Your task to perform on an android device: In the GetBy app, search for bus or tram schedules from Rome to Florence with a departure date of November 15, 2023 and a return date of November 20, 2023.
Image 0: 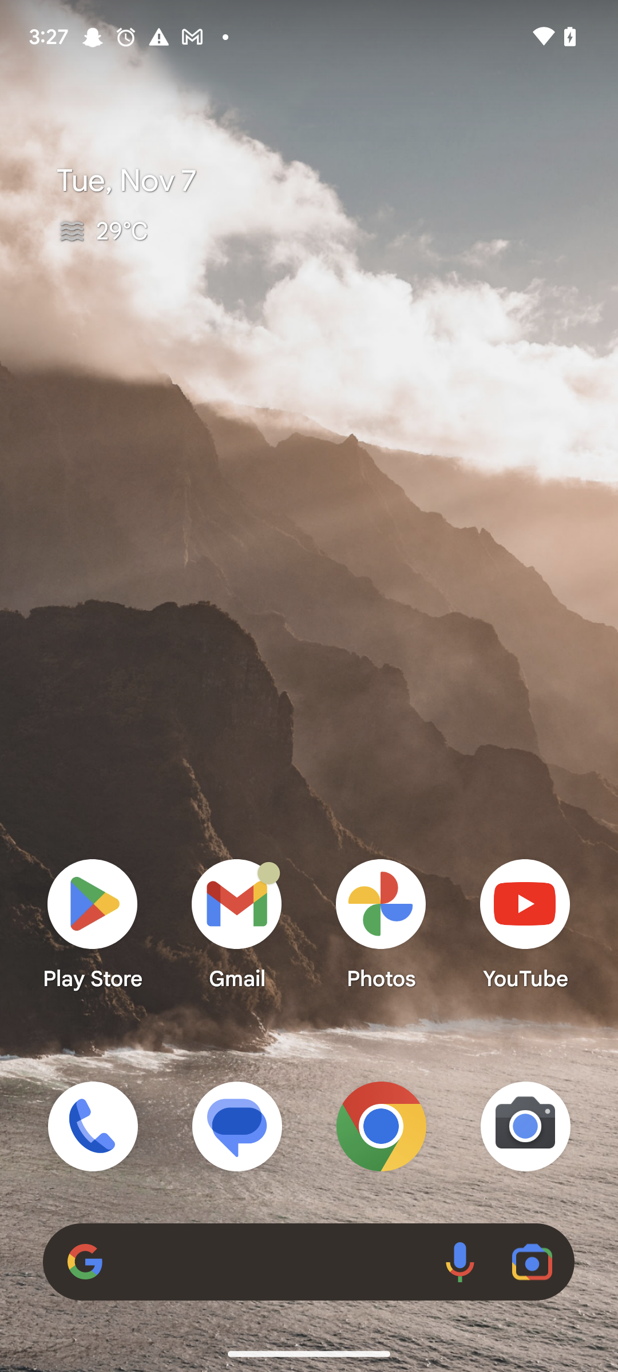
Open the GetBy app
Step 0: open app "GetBy"
Image 1: 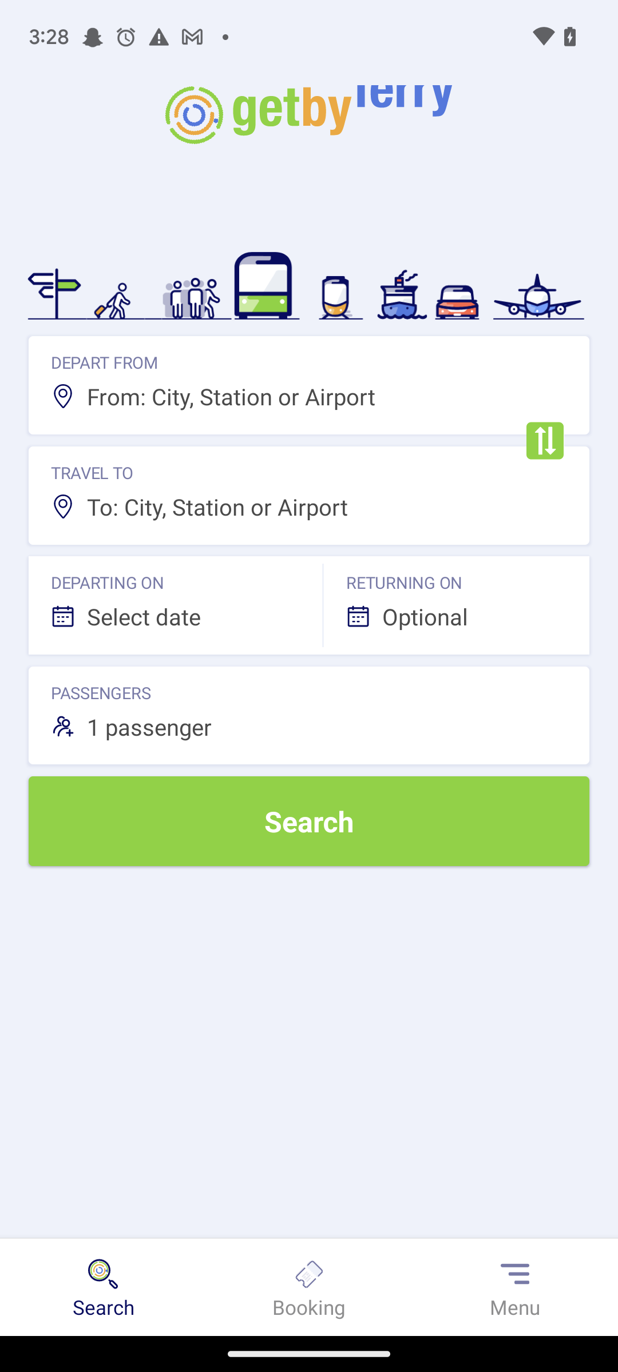
Click on the depart from text box
Step 1: click (231, 396)
Image 2: 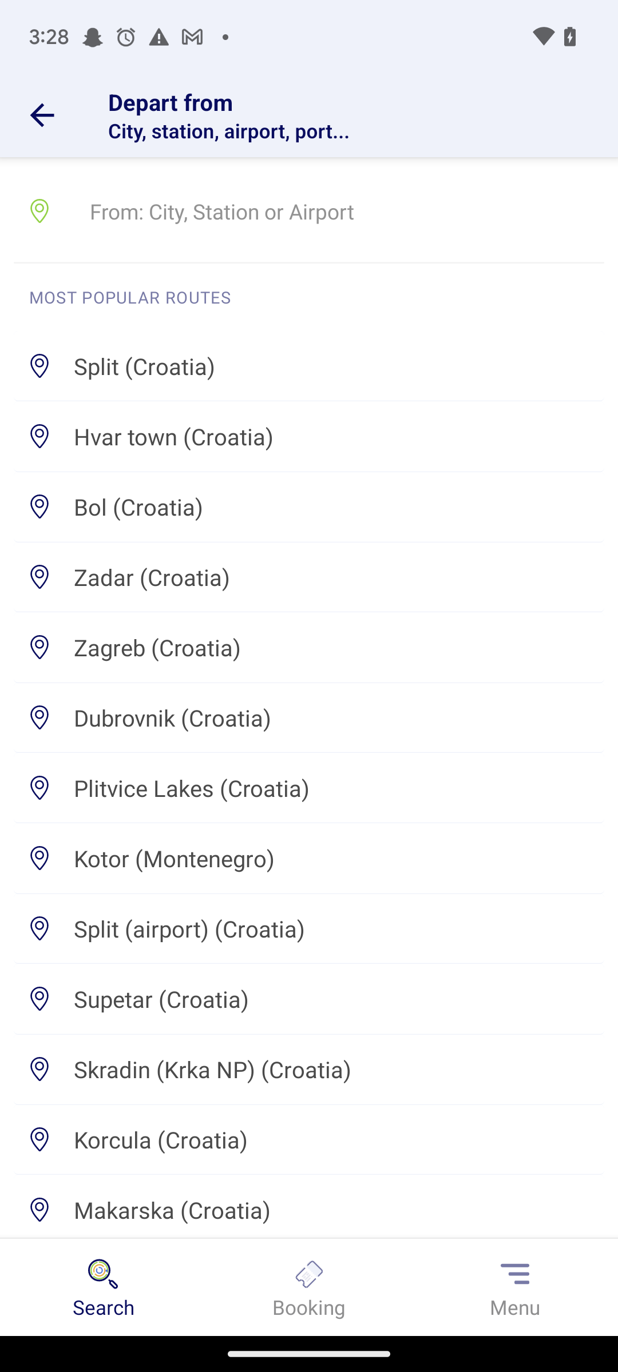
Click on the "from" text box
Step 2: click (339, 211)
Image 3: 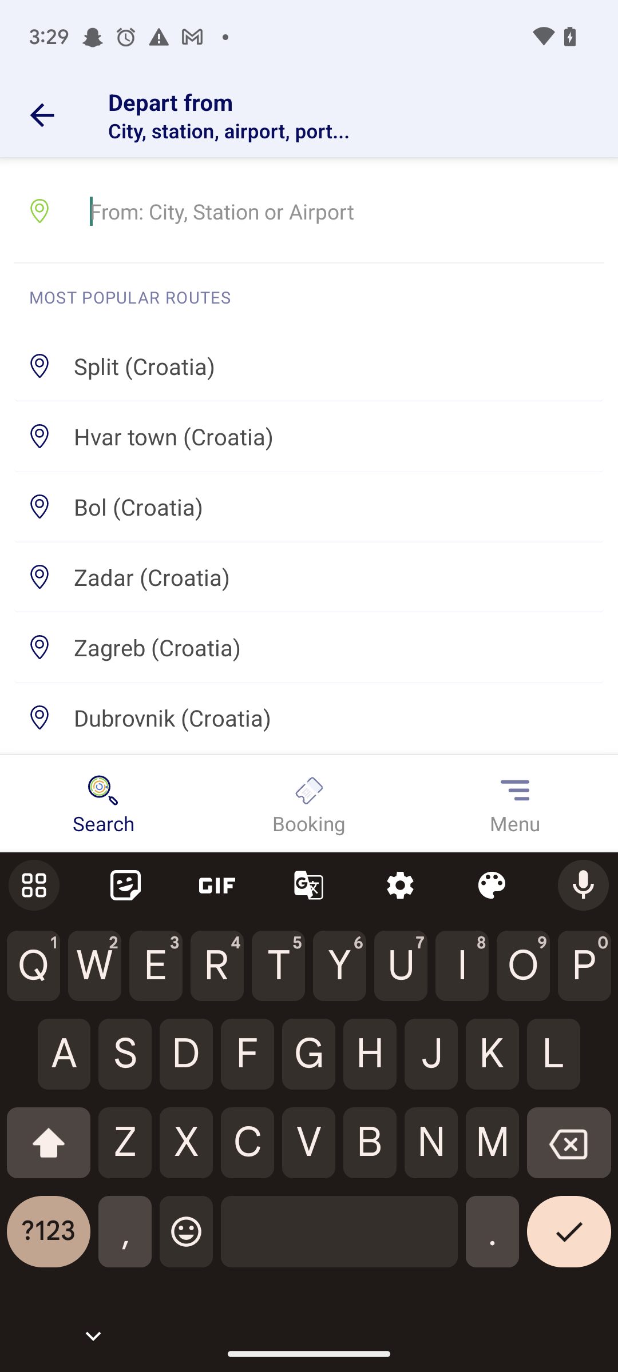
Search for Rome
Step 3: type "Rome"
Image 4: 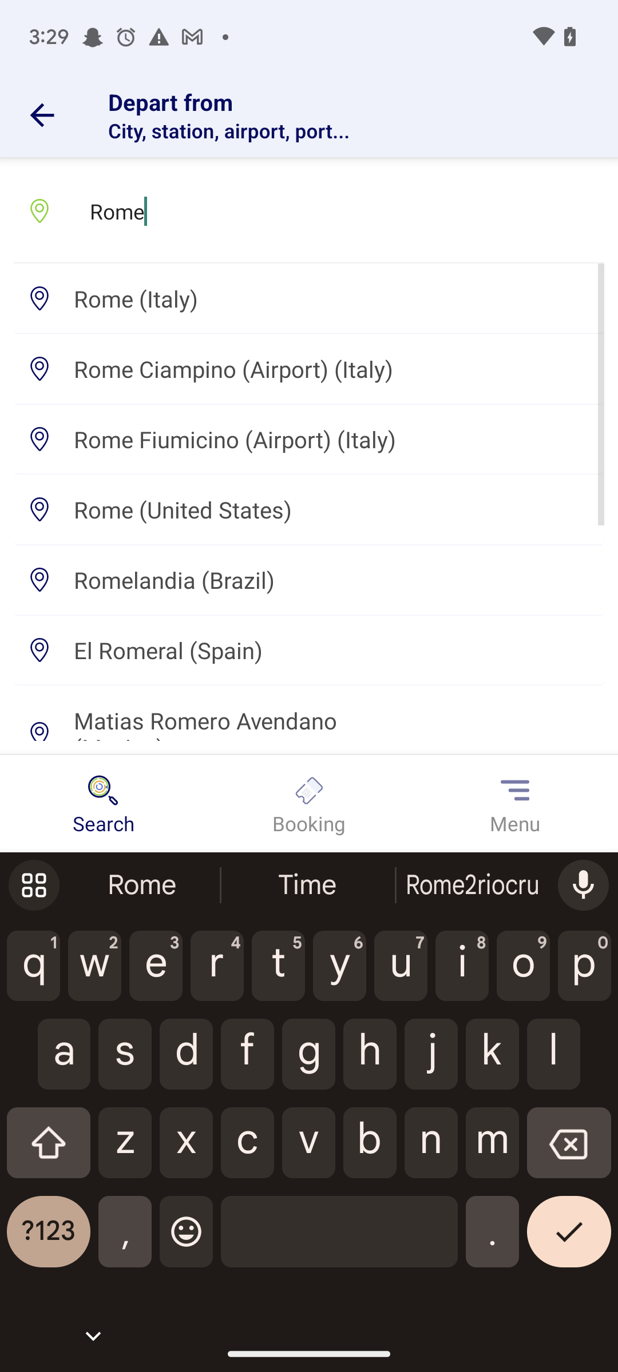
Click on Rome (Italy)
Step 4: click (309, 298)
Image 5: 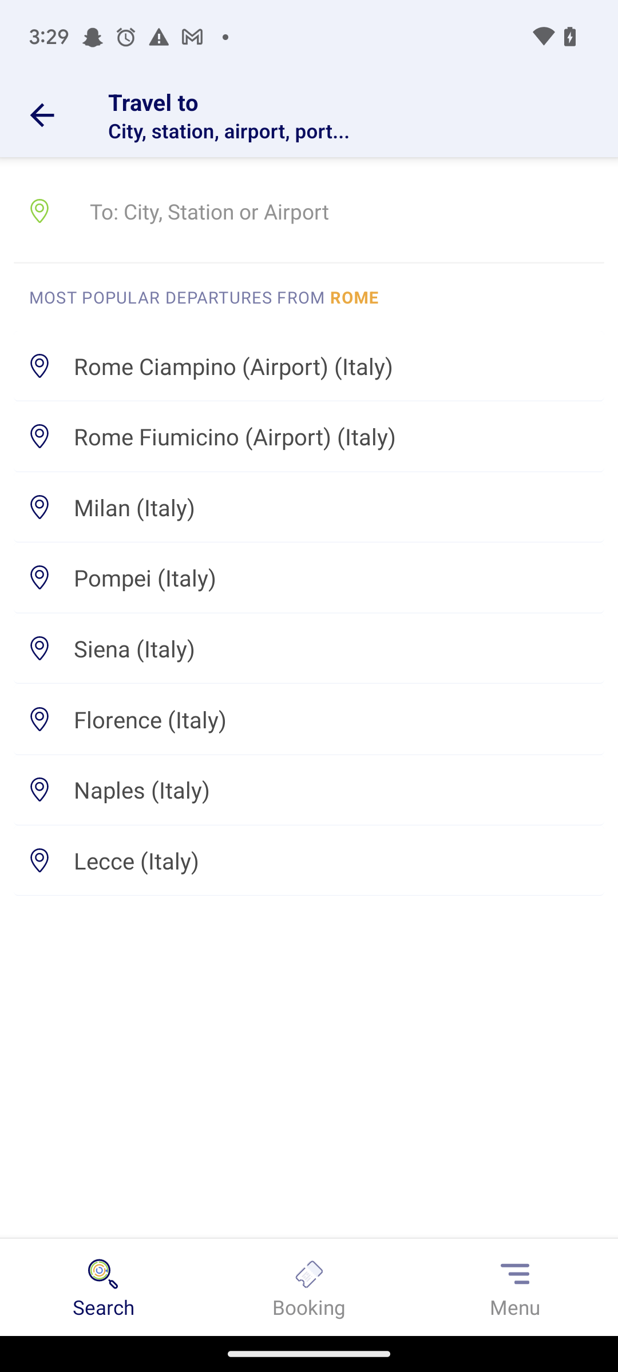
Click on the "to" text box
Step 5: click (339, 211)
Image 6: 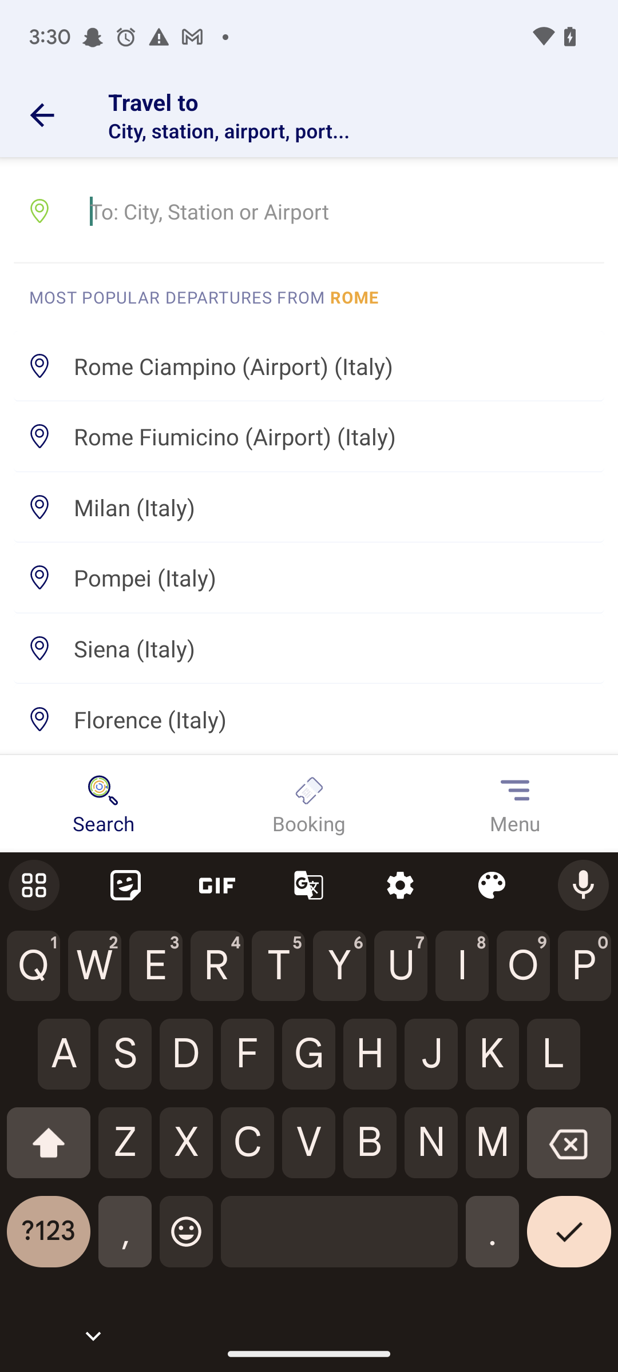
Search for Florence
Step 6: type "Florence"
Image 7: 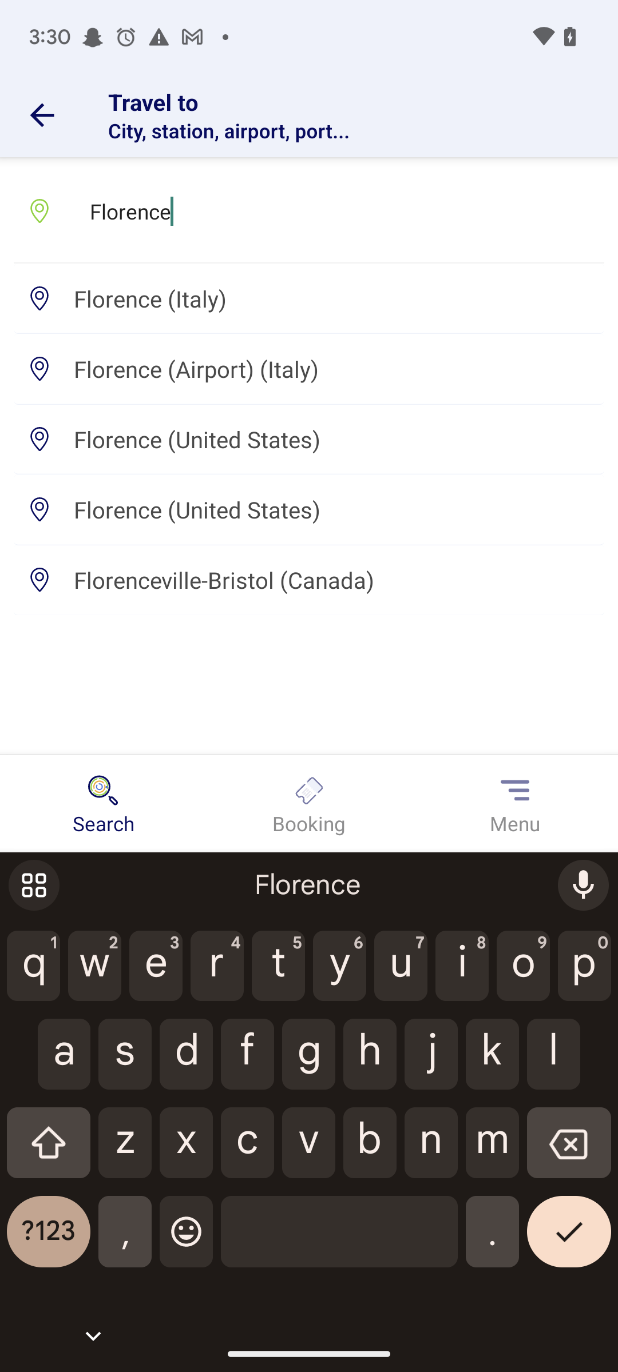
Click on the Florence (Italy)
Step 7: click (309, 298)
Image 9: 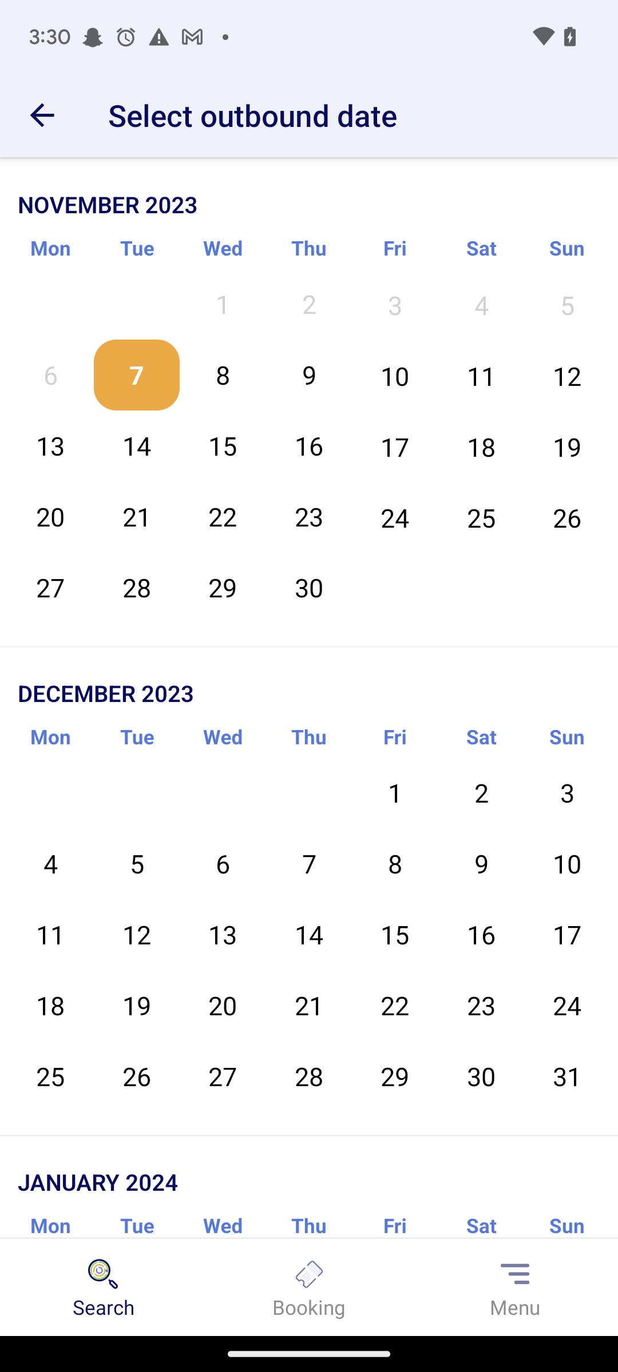
Click on the November 15, 2023
Step 9: click (223, 446)
Image 10: 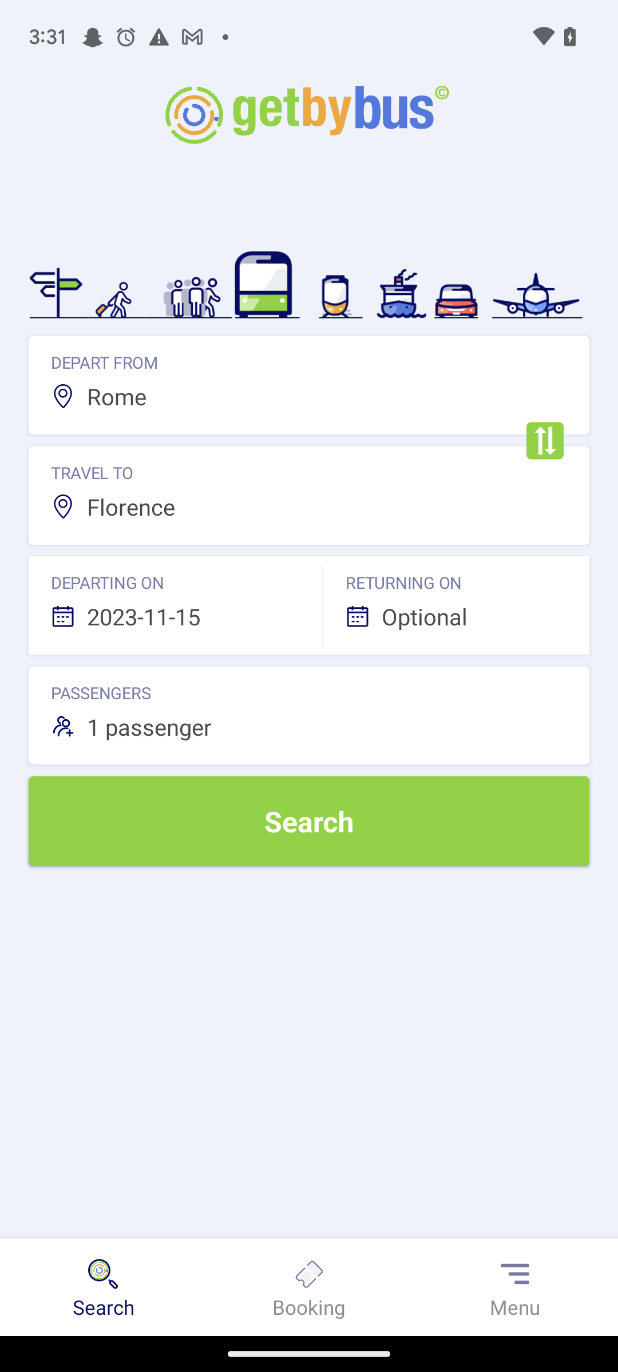
Click on the return date section
Step 10: click (424, 616)
Image 11: 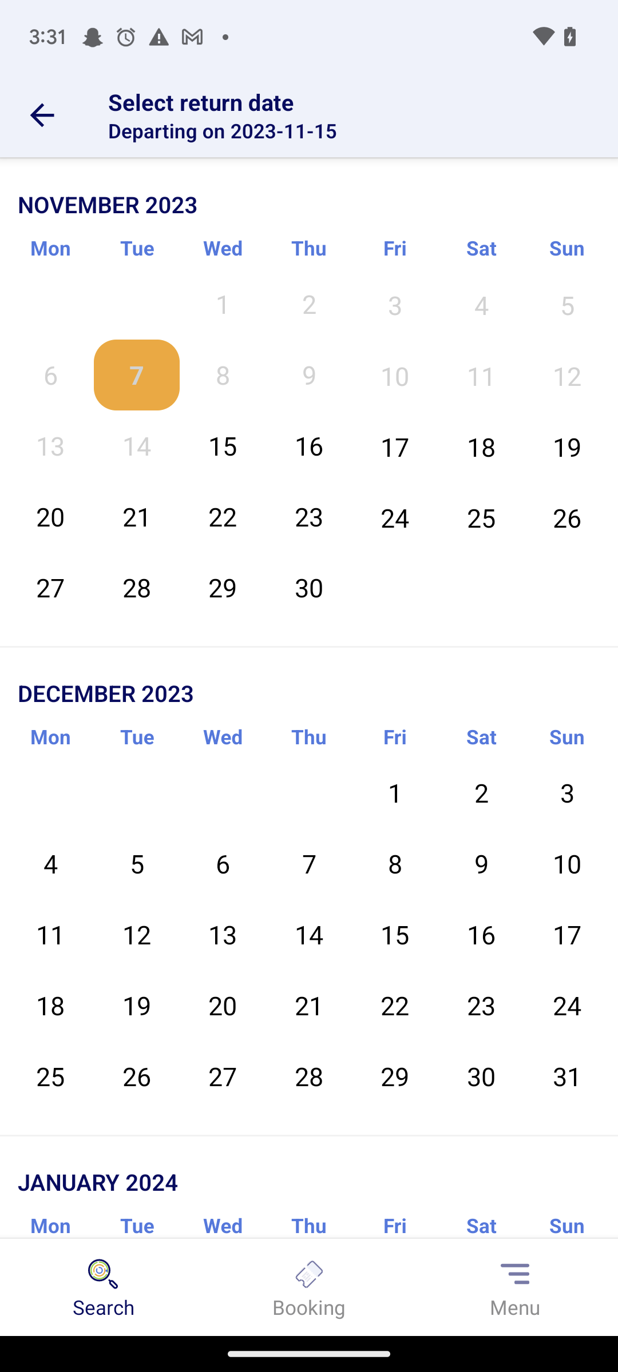
Click on the November 20, 2023
Step 11: click (50, 516)
Image 12: 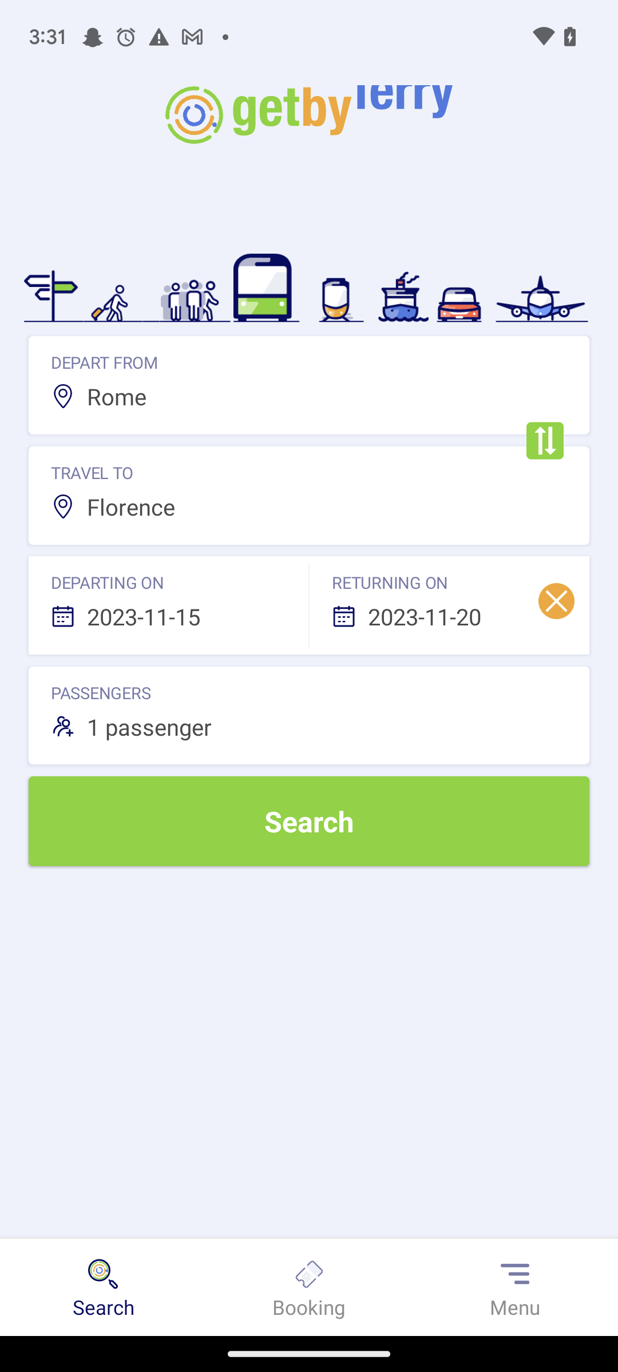
Click on the search button
Step 12: click (309, 821)
Image 13: 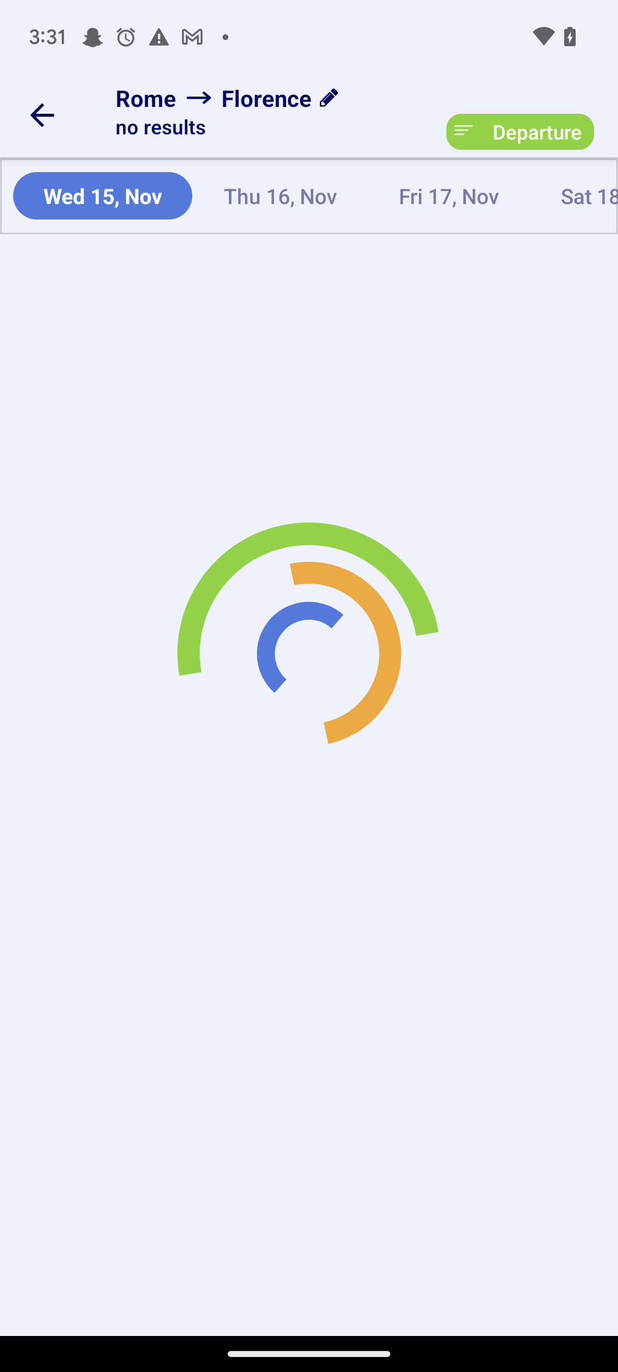
Click on the search button
Step 13: wait